Your task to perform on an android device: The property I had previously viewed was highly recommended by my friends, who advised me to bookmark it on the 99acres app for future use.
Image 0: 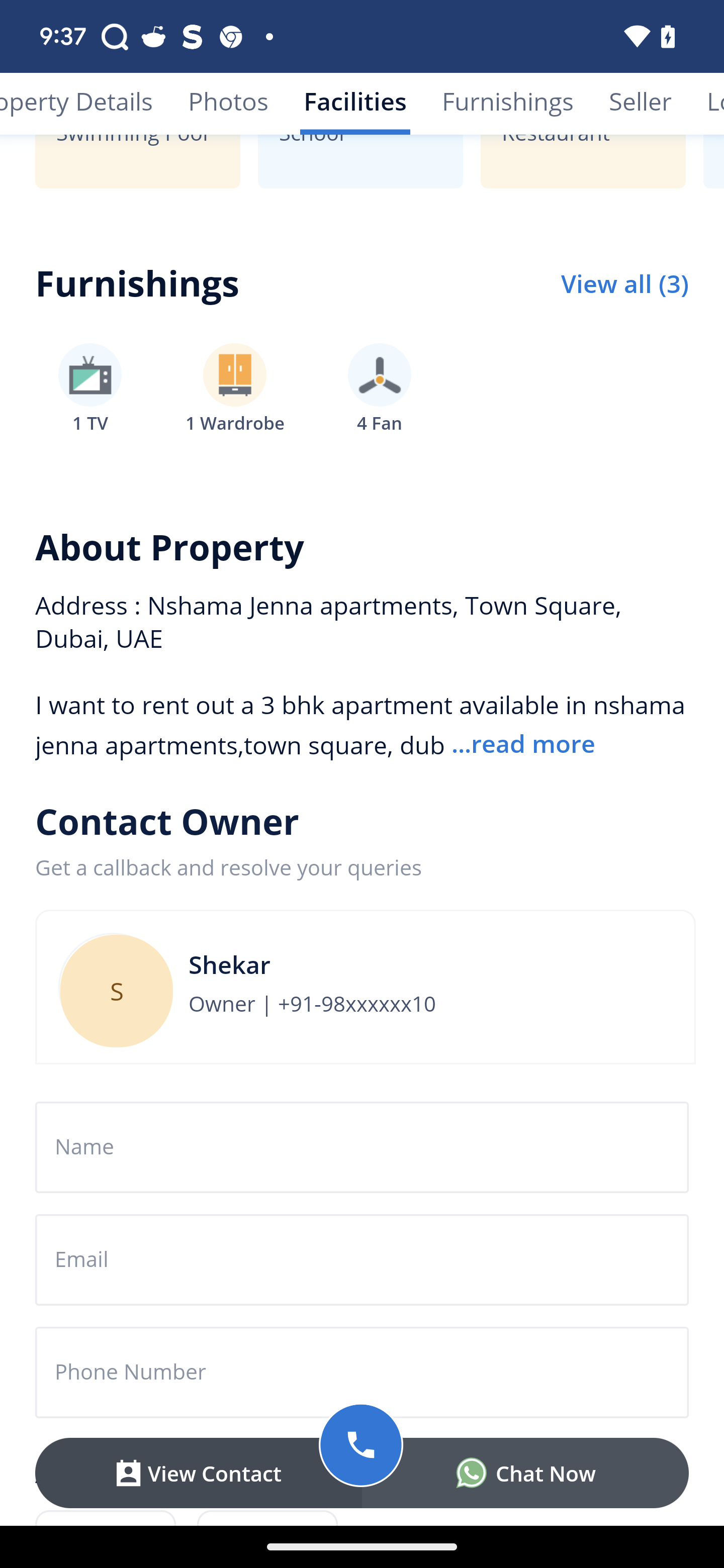
Swipe down on the screen
Step 0: scroll up
Image 1: 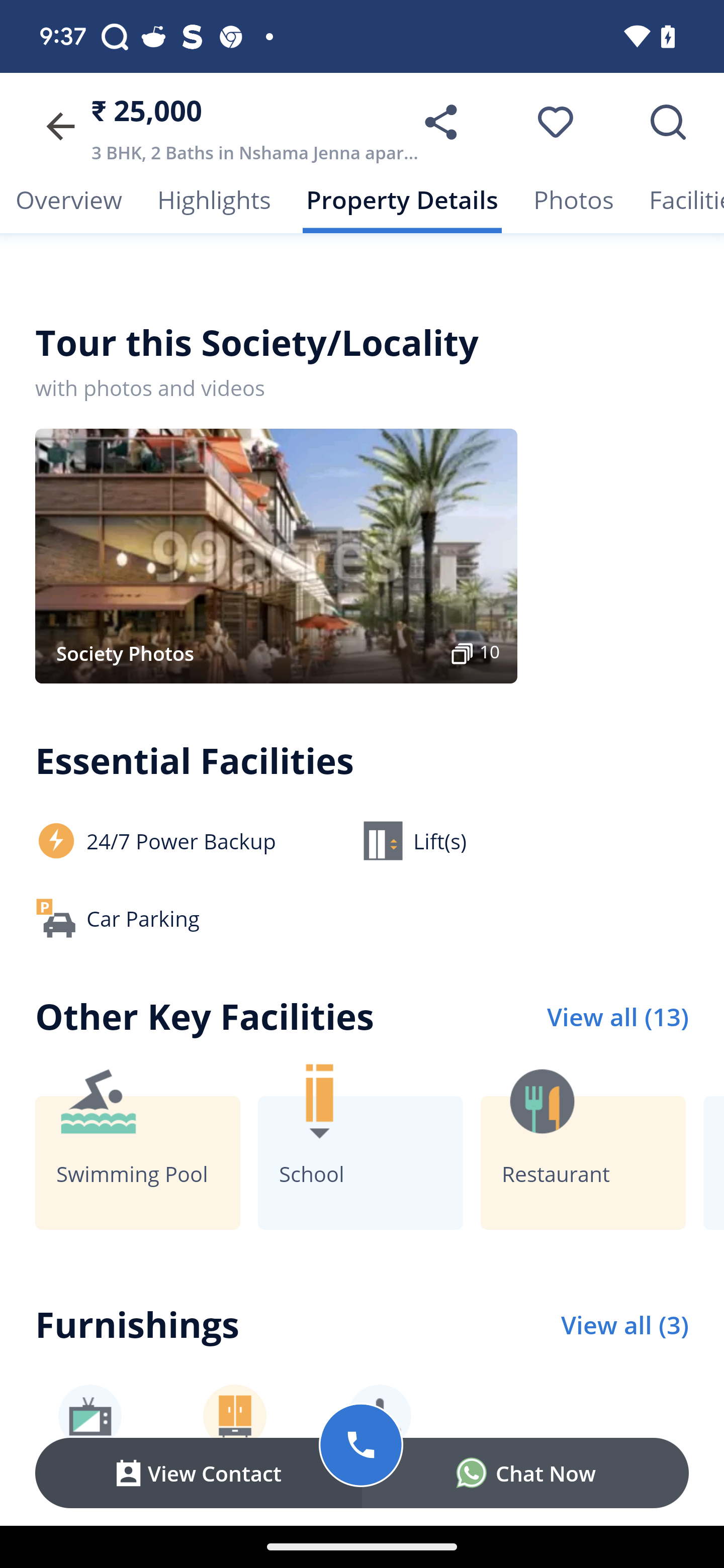
Swipe down on the screen
Step 1: scroll up
Image 2: 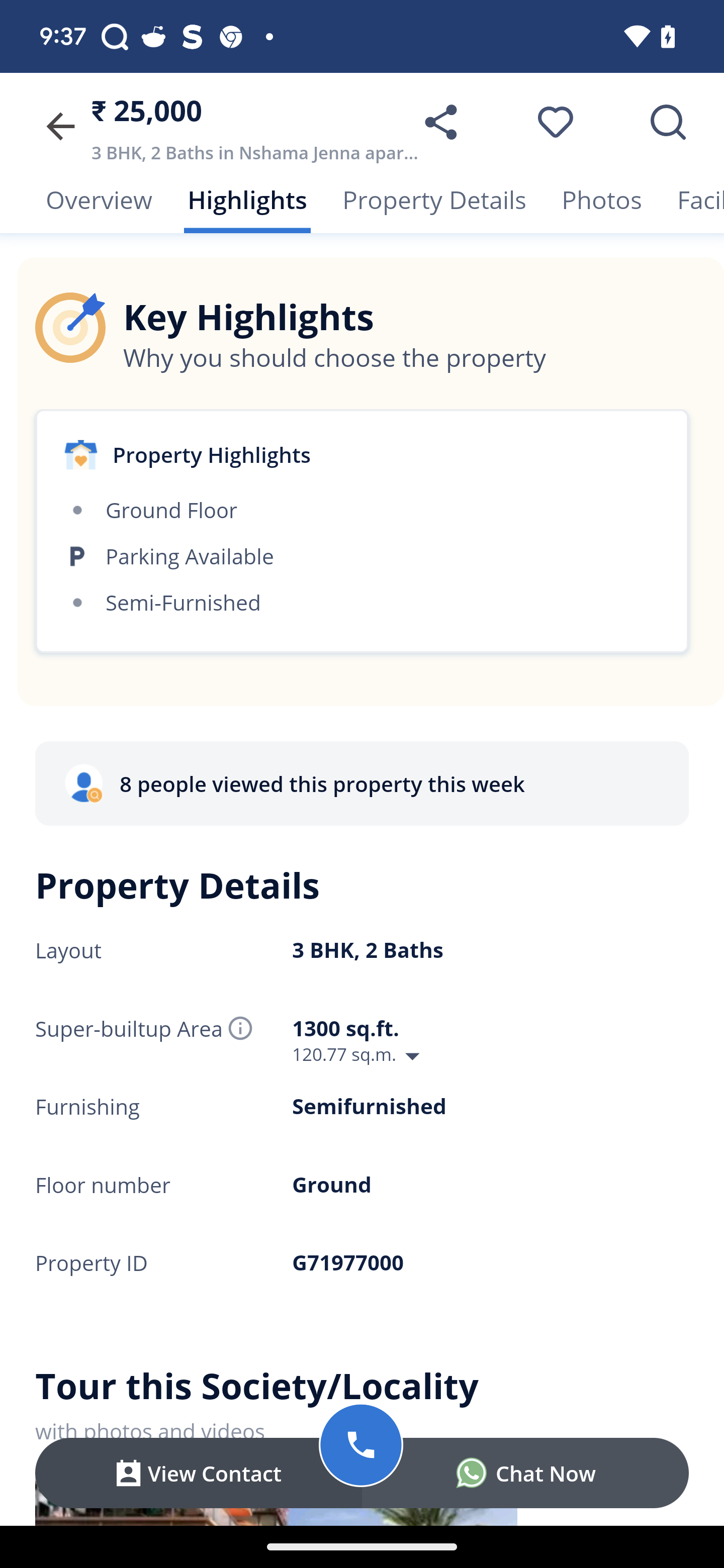
Click on the favorite heart icon on the top of the screen
Step 2: click (588, 147)